Your task to perform on an android device: Show me the thick-soled high top sneakers on the ZARA app.
Image 0: 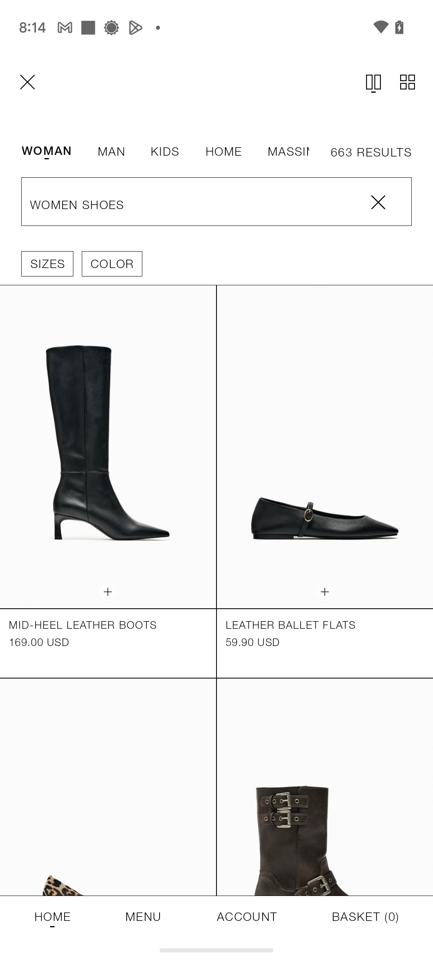
Scroll up until you find the thick-soled high top sneakers.
Step 0: scroll down
Image 1: 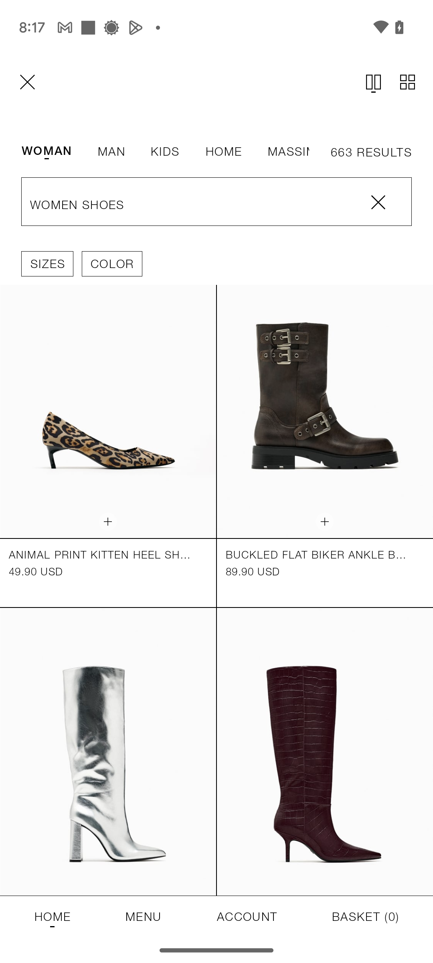
Scroll up until you find the thick-soled high top sneakers.
Step 1: scroll down
Image 2: 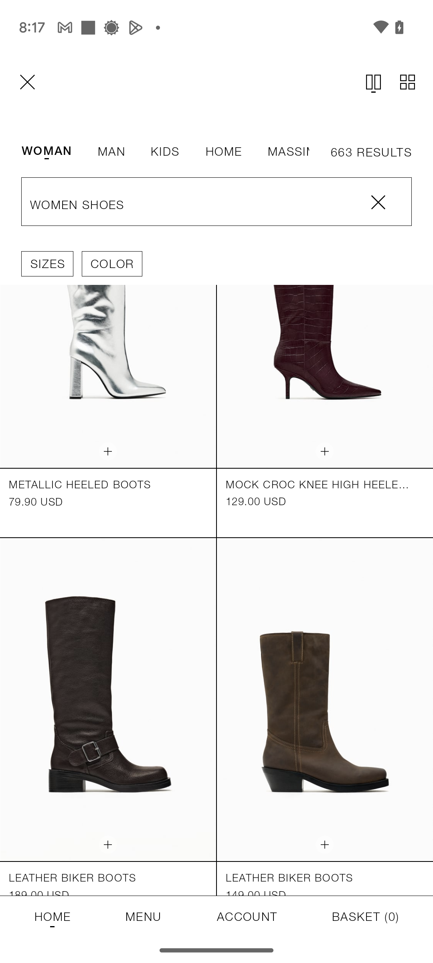
Scroll up until you find the thick-soled high top sneakers.
Step 2: scroll down
Image 3: 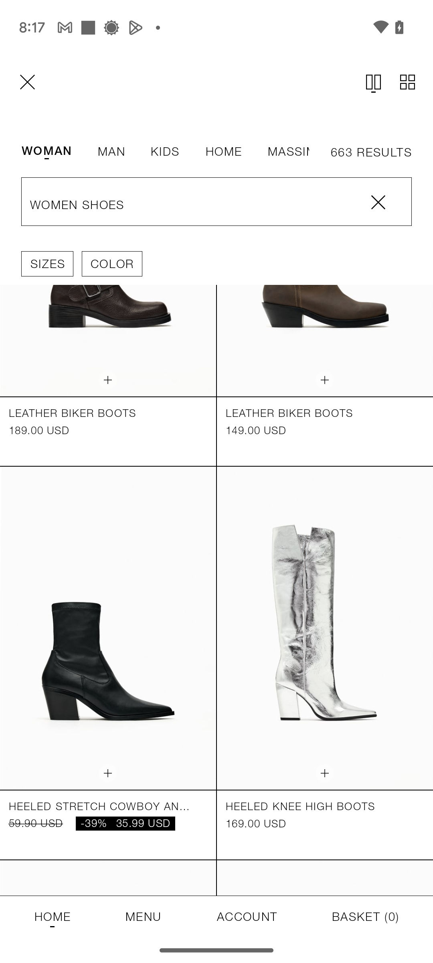
Scroll up until you find the thick-soled high top sneakers.
Step 3: scroll down
Image 4: 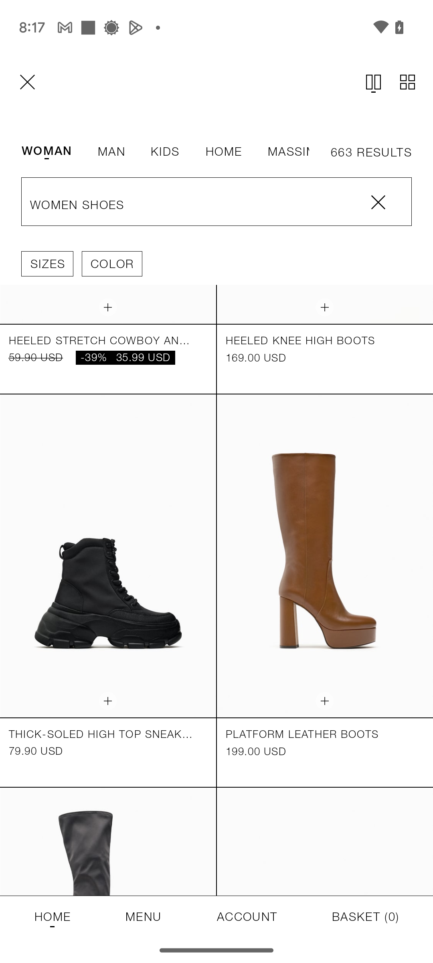
Click on the thick-soled high top sneakers.
Step 4: click (108, 556)
Image 5: 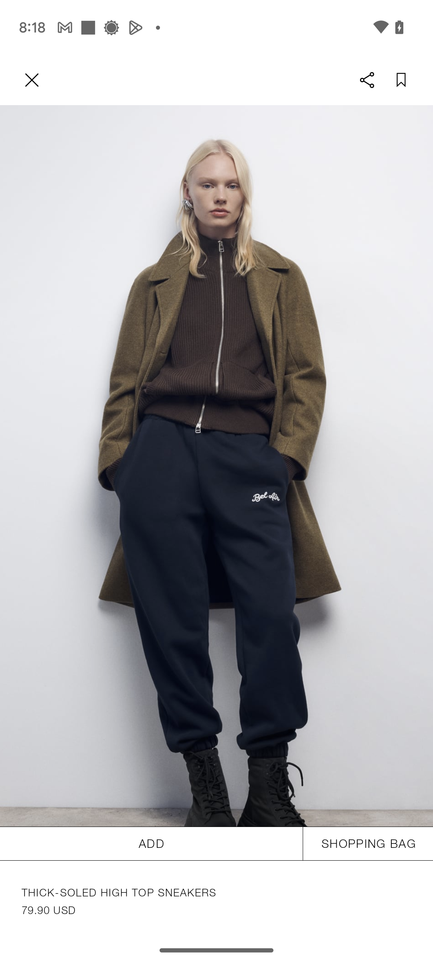
Scroll up to view the item.
Step 5: scroll down
Image 6: 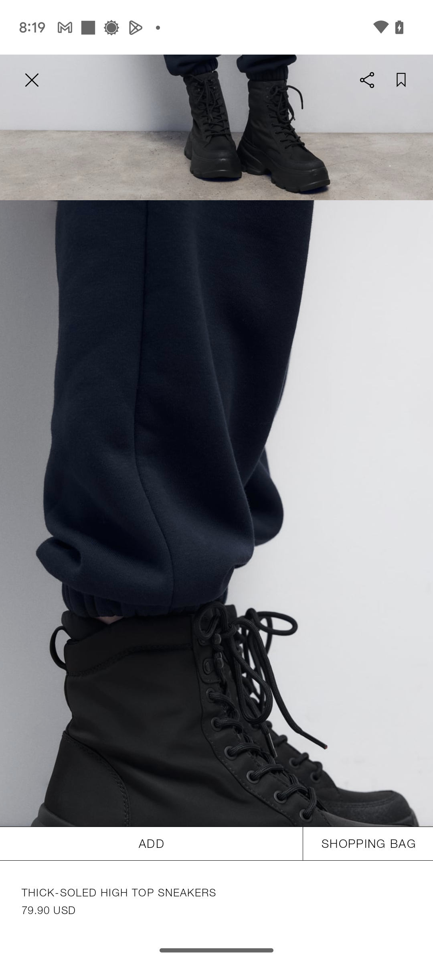
Scroll up to view the item.
Step 6: scroll down
Image 7: 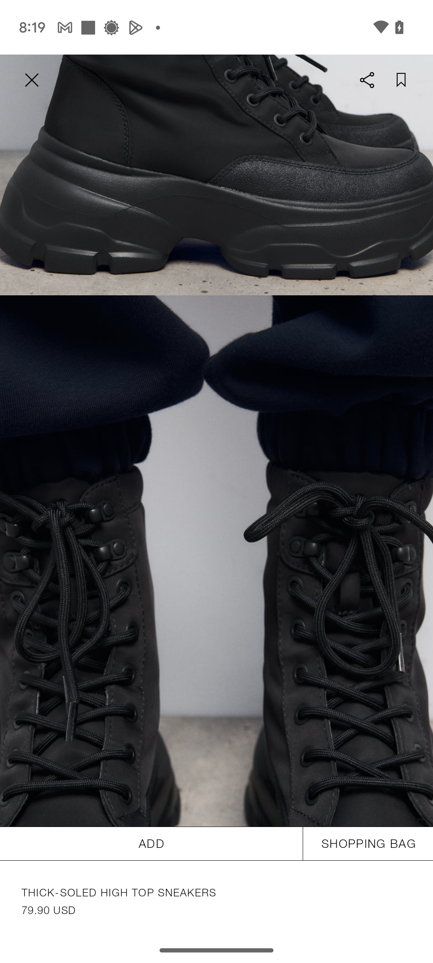
Scroll up to view the item.
Step 7: scroll down
Image 8: 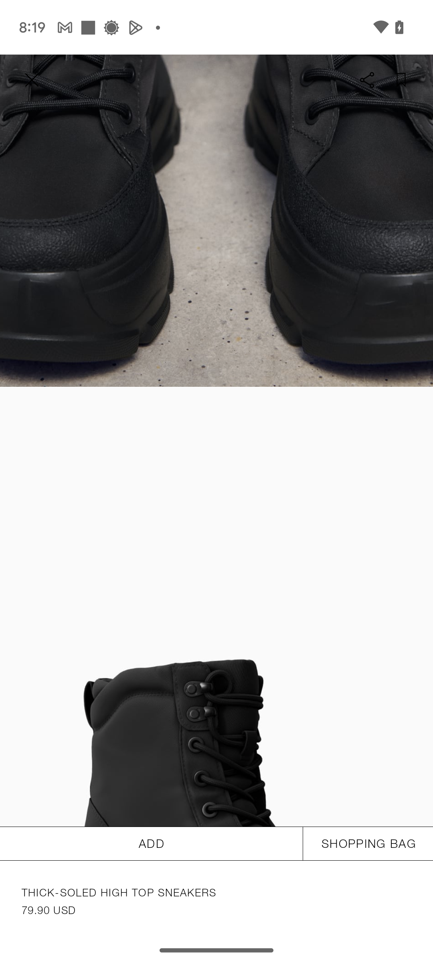
Scroll up to view the item.
Step 8: scroll down